Your task to perform on an android device:  Search for podcast radio and play it.
Image 0: 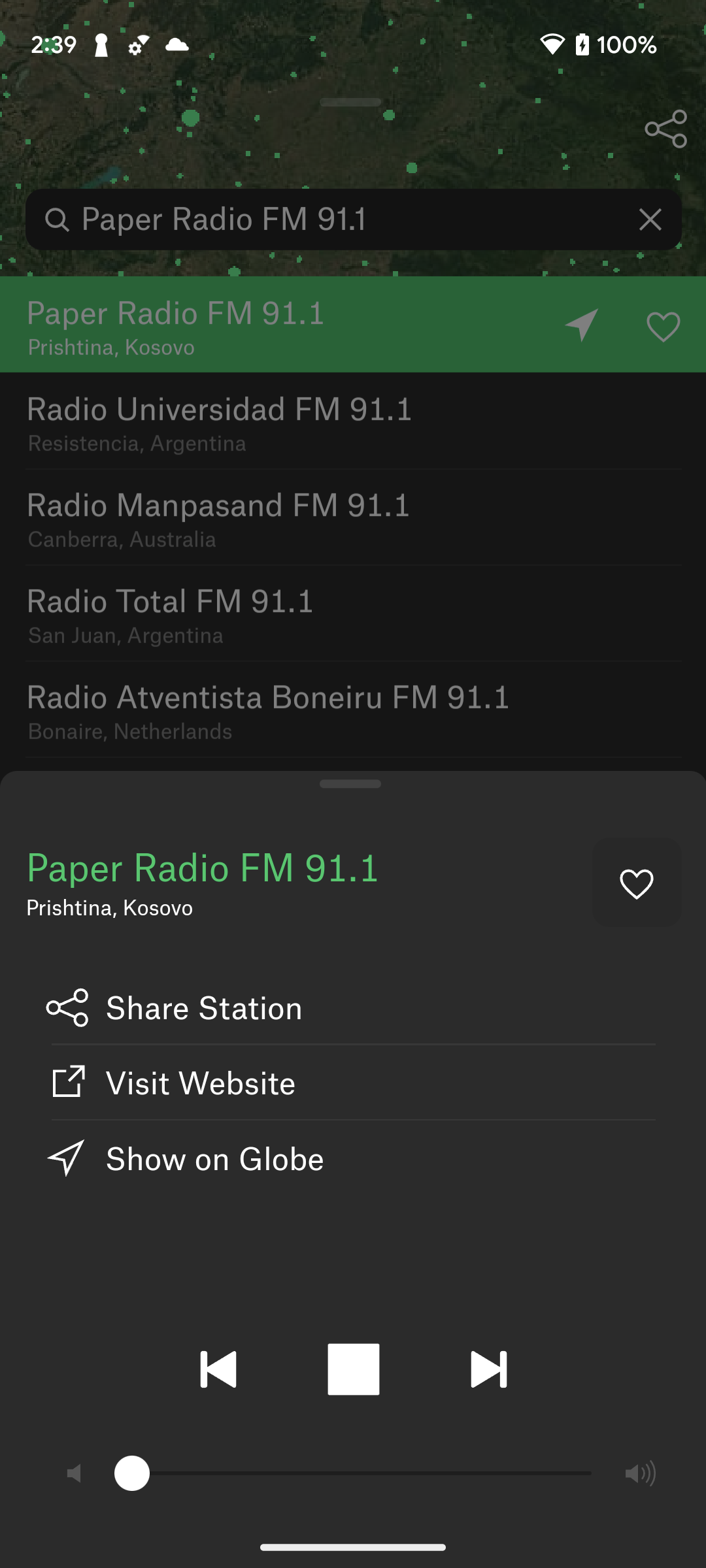
Click on the top of the screen
Step 0: click (352, 219)
Image 1: 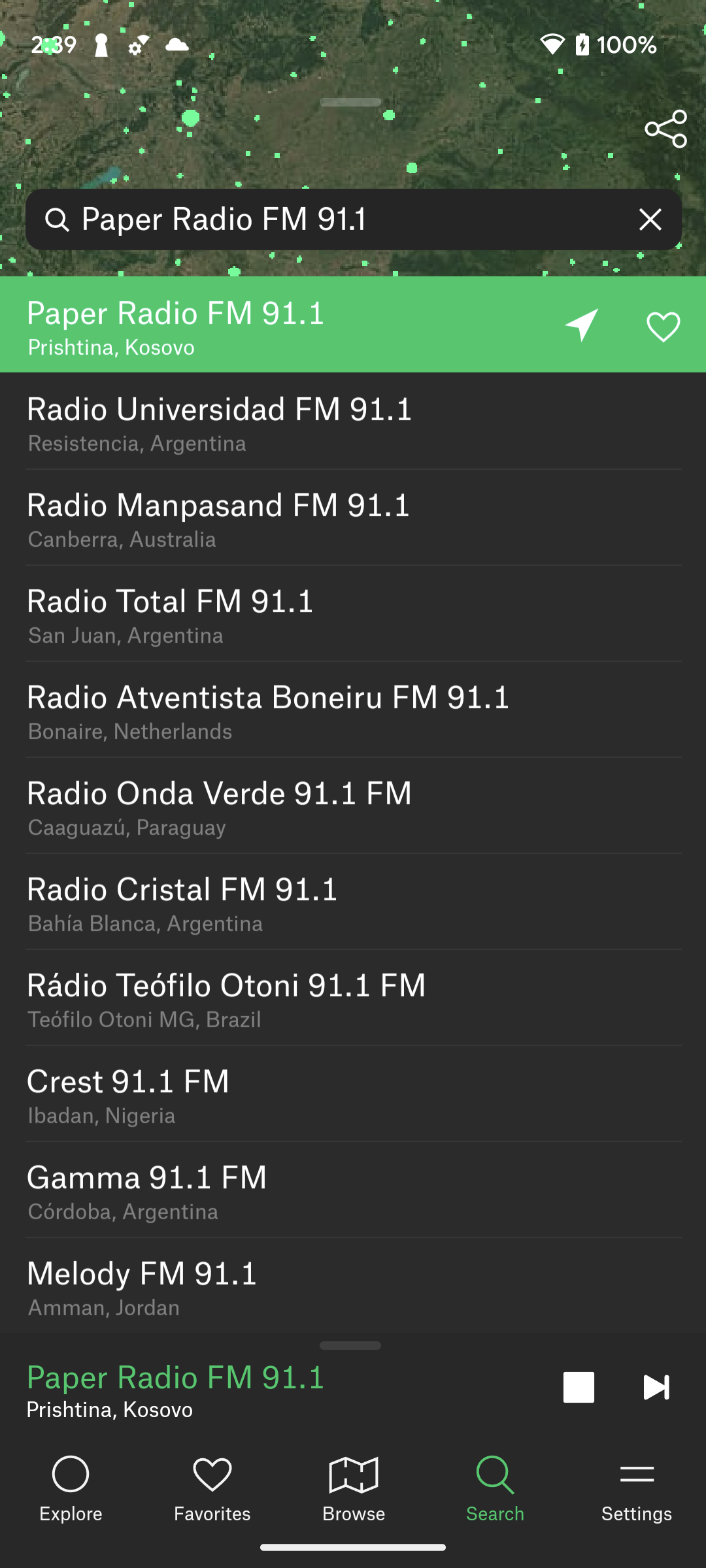
Click on the cross icon of the search bar
Step 1: click (352, 219)
Image 2: 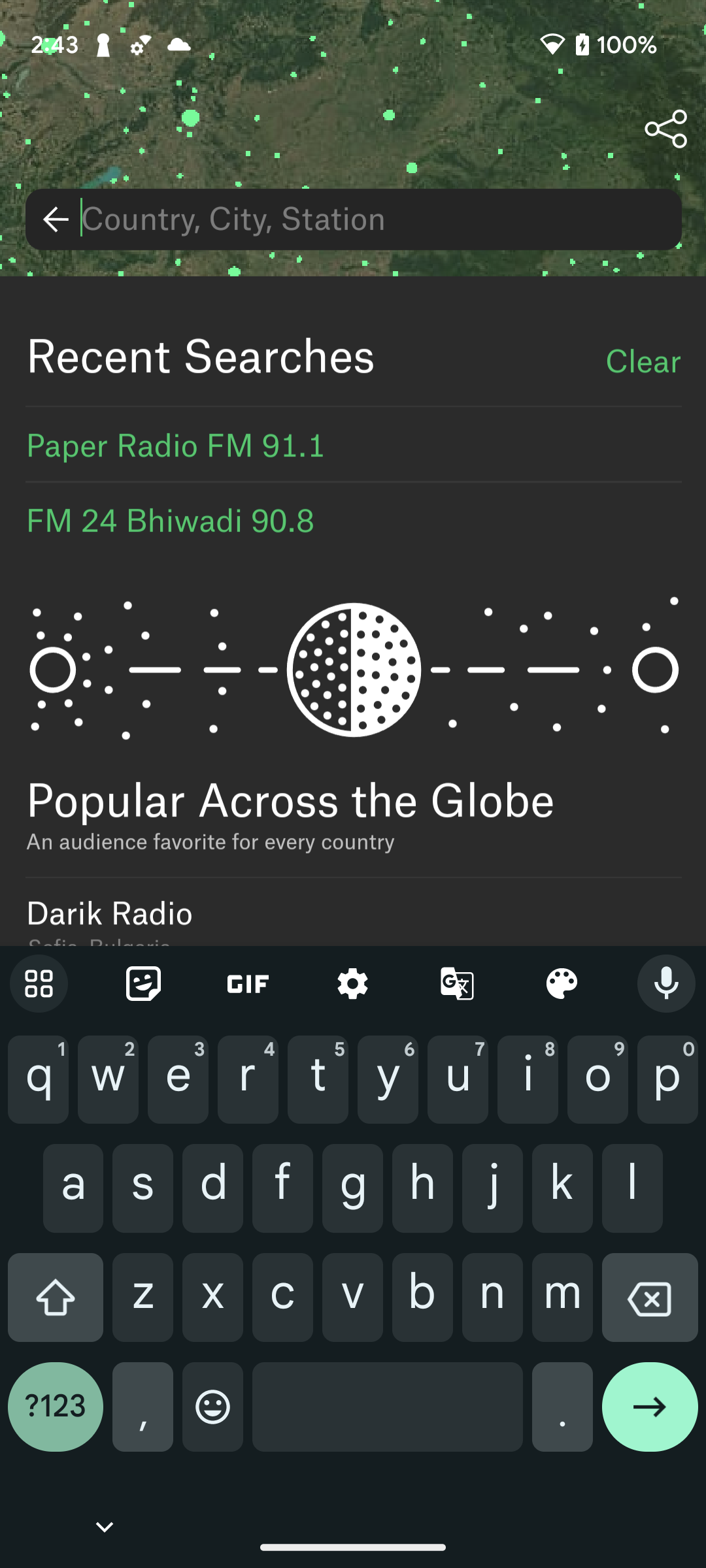
Type Podcast radio in search bar
Step 2: type "Podcast radio"
Image 3: 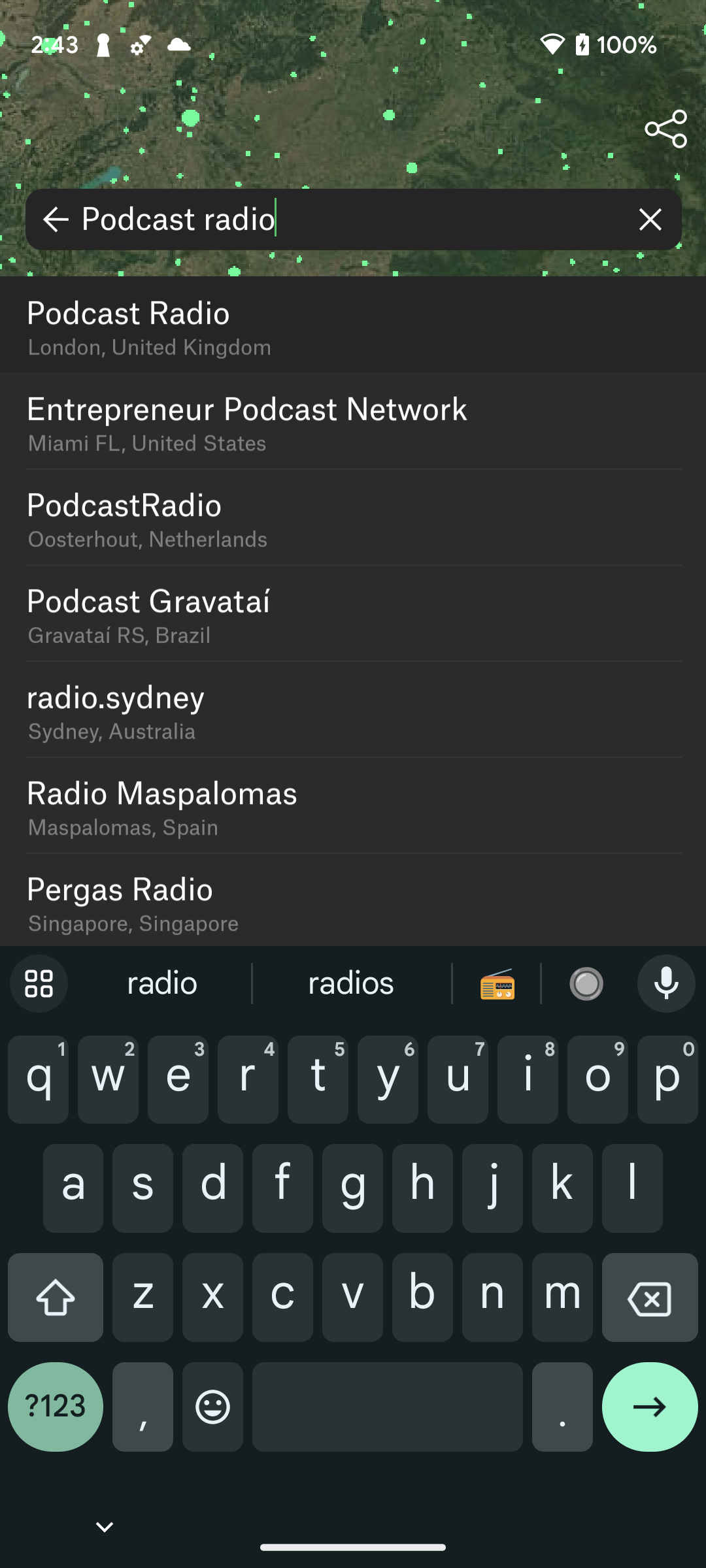
Click on the first search result
Step 3: click (359, 311)
Image 4: 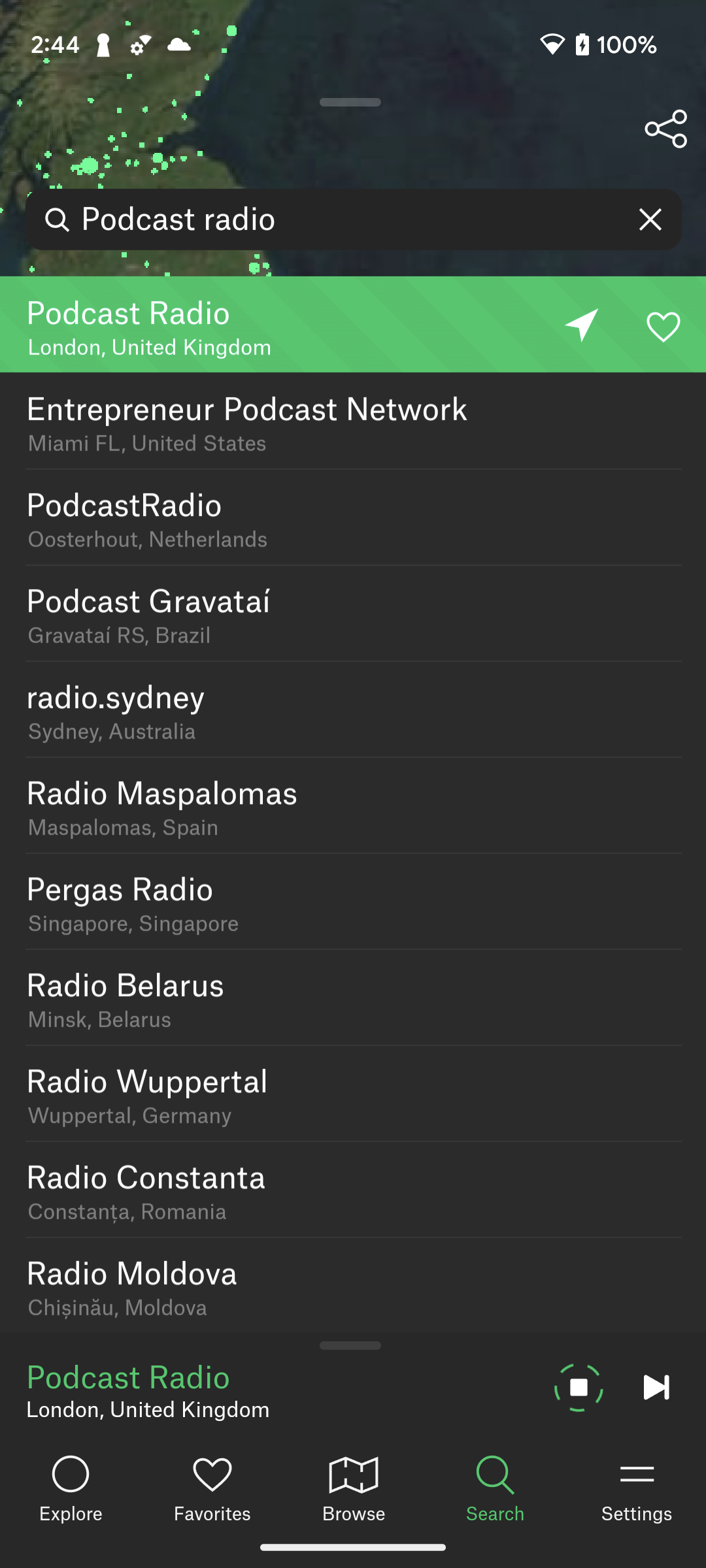
Click on the Podcast Radio at the bottom of the screen
Step 4: click (280, 1373)